Your task to perform on an android device: Open the Achivr app, I would like to search for Tennis Racket for my daughter.
Image 0: 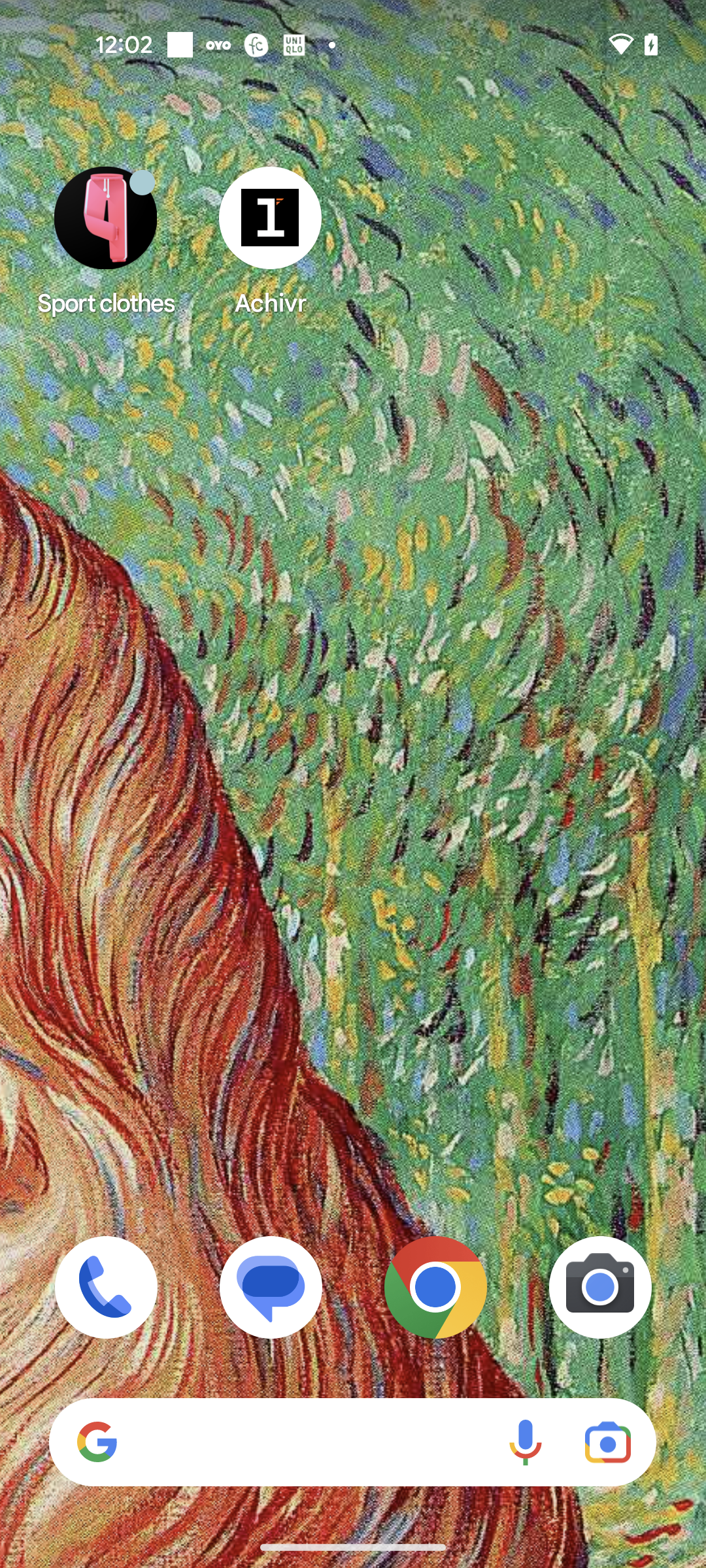
Open the Achivr app
Step 0: open app "Achivr"
Image 1: 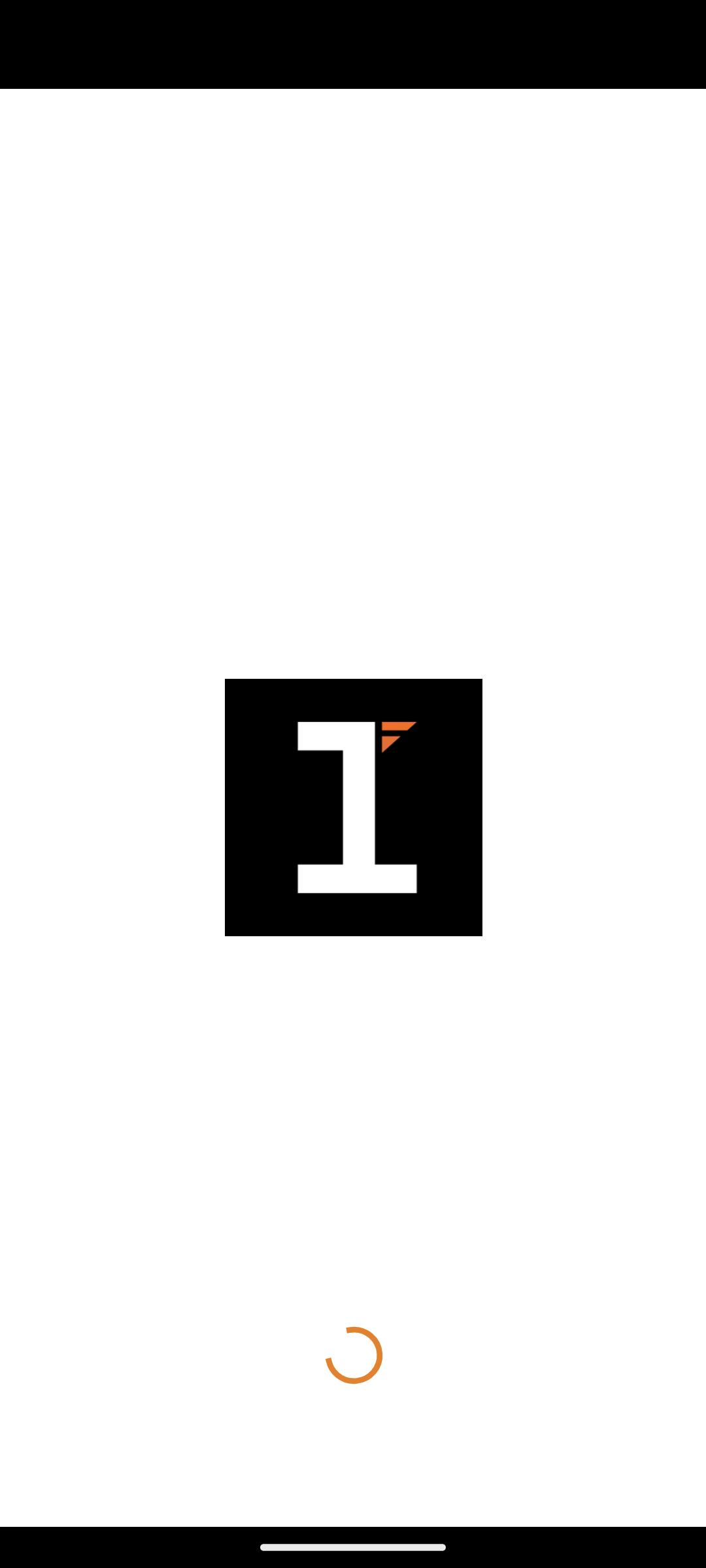
Open the Achivr app
Step 1: wait
Image 2: 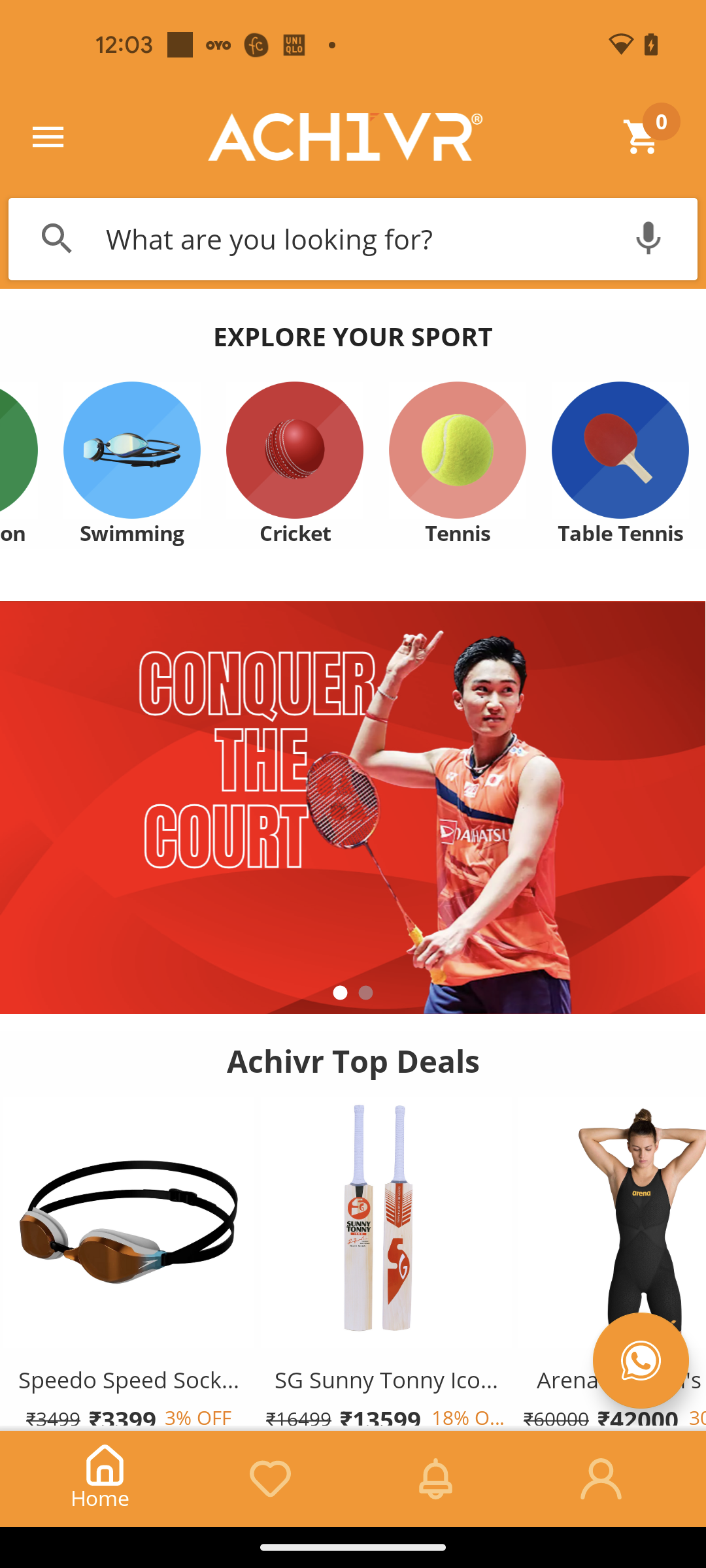
Click on the search bar
Step 2: click (352, 238)
Image 3: 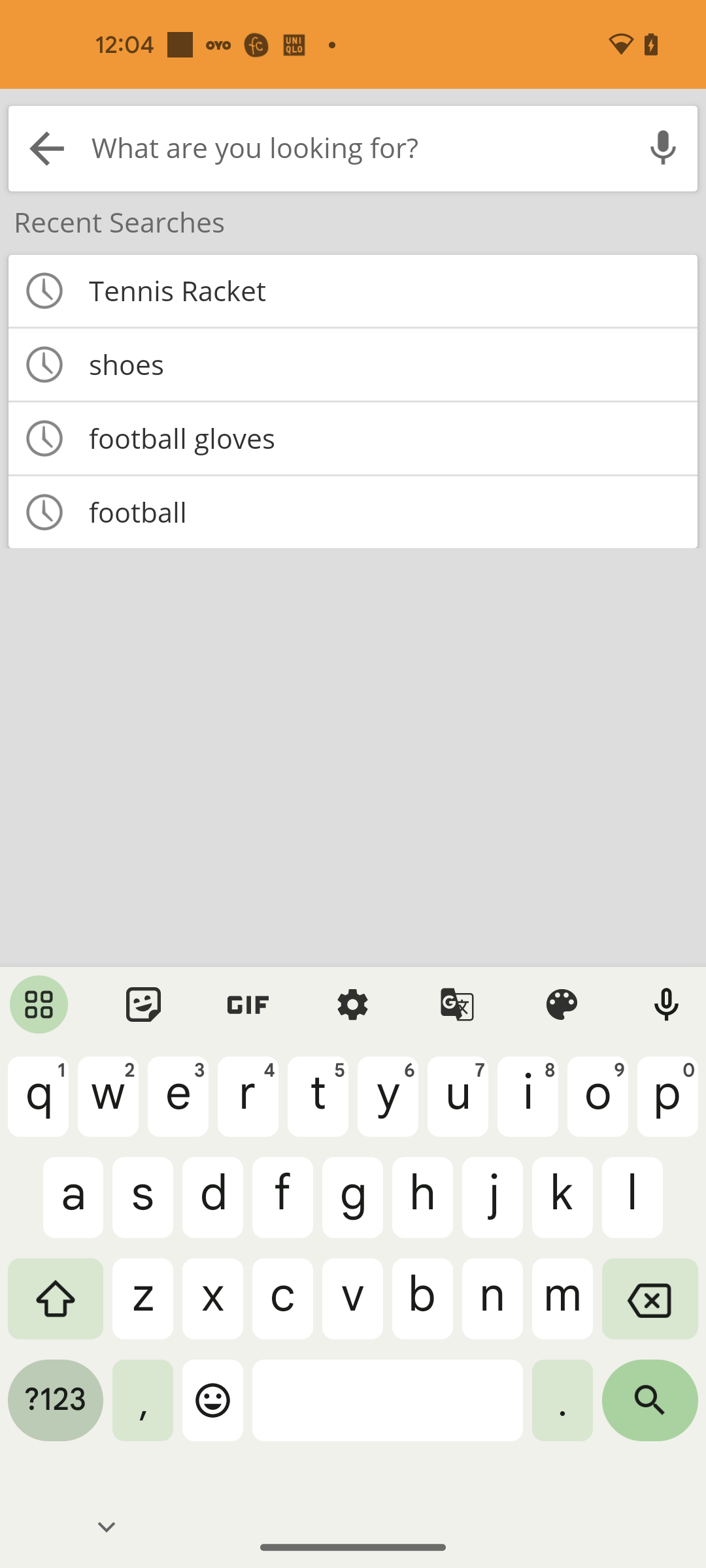
Click on the first suggestion
Step 3: click (388, 291)
Image 4: 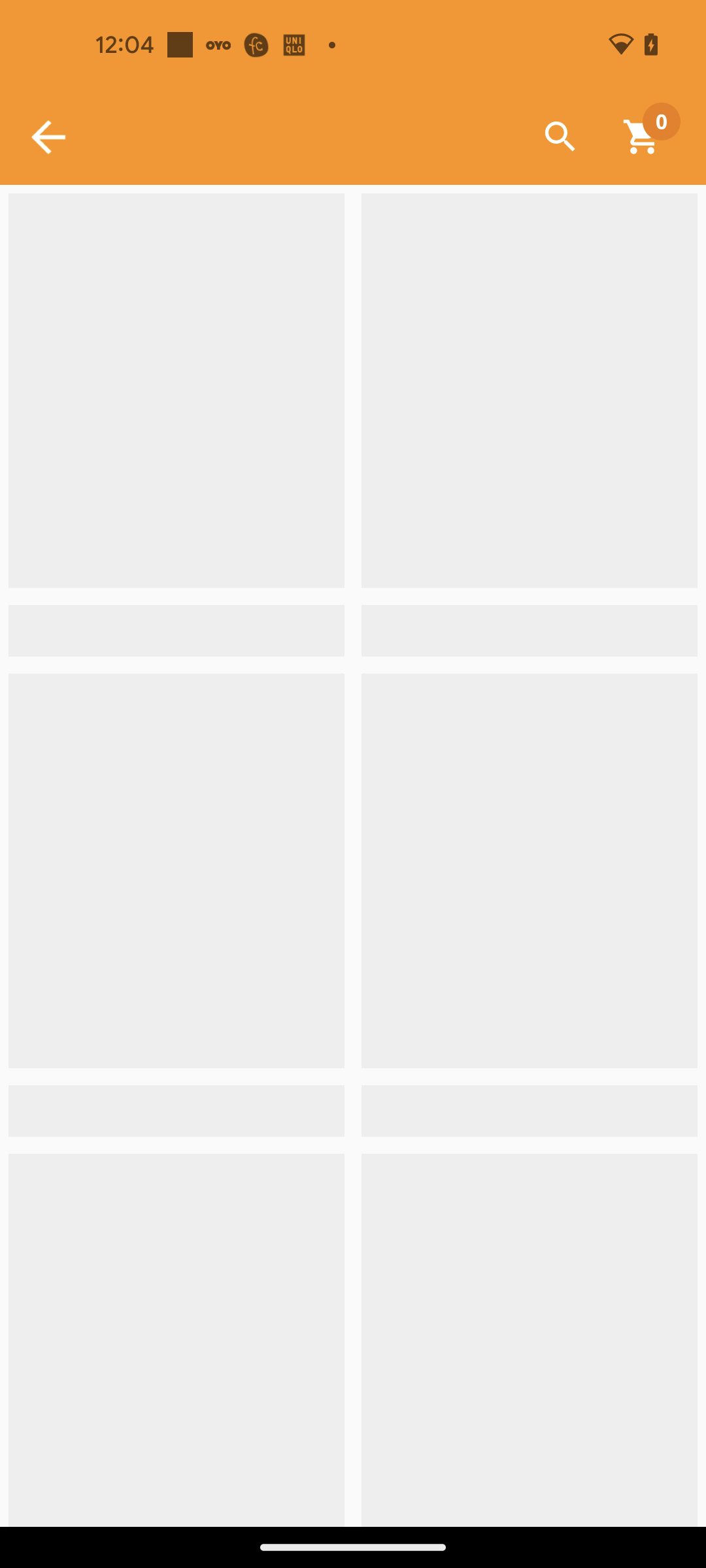
Click on the first suggestion
Step 4: wait